Your task to perform on an android device: Switch to Scientific mode and find the value of tan 30
Image 0: 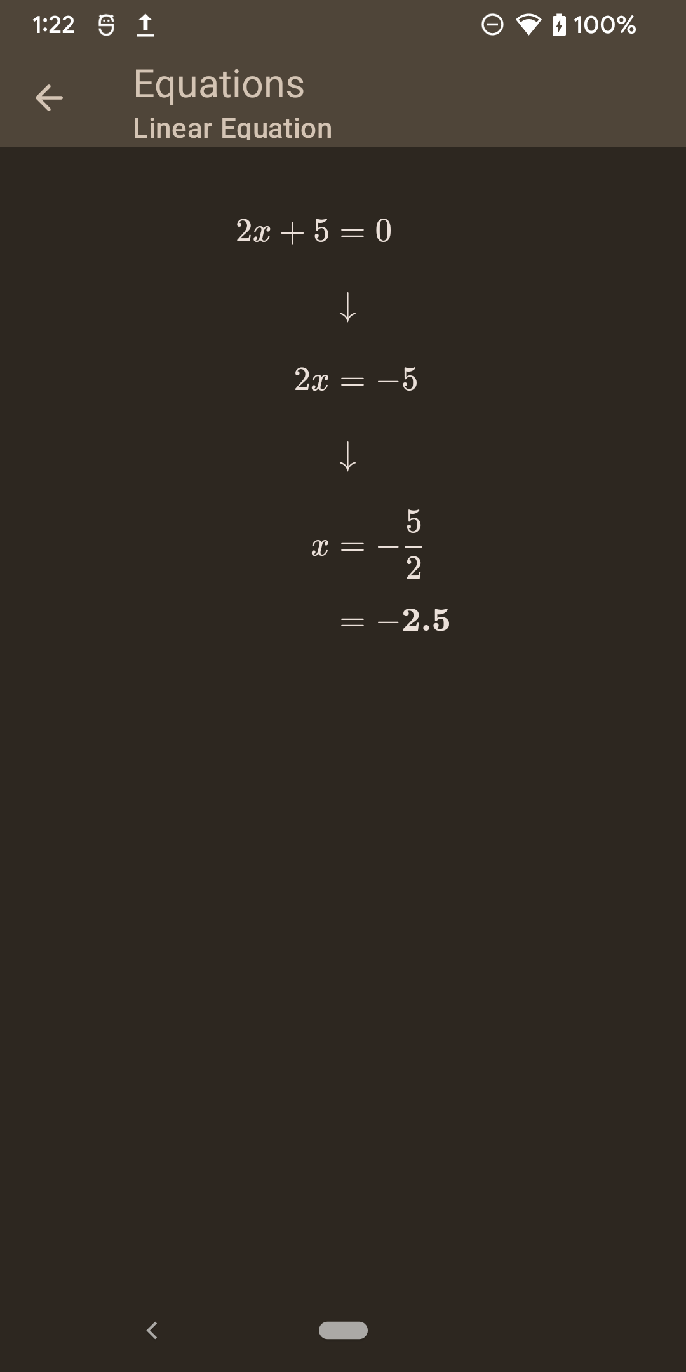
Go to the application home screen
Step 0: press back button
Image 1: 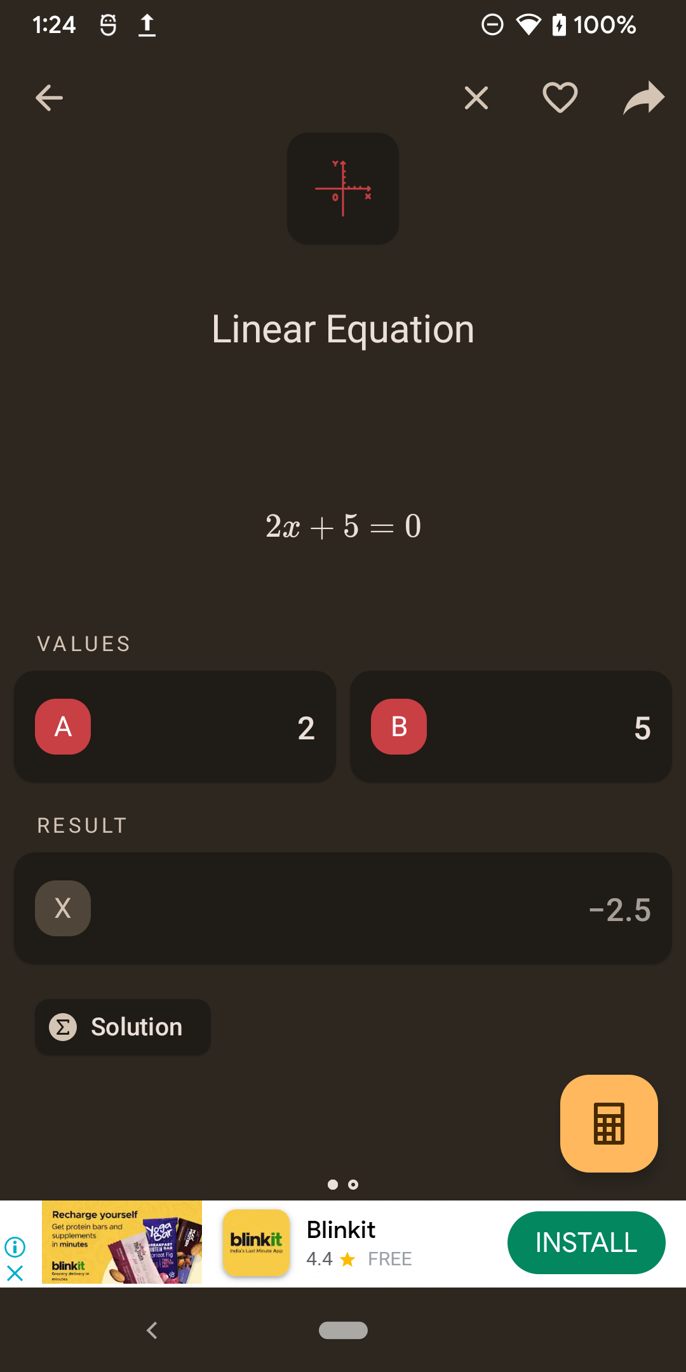
Go to the application home screen
Step 1: press back button
Image 2: 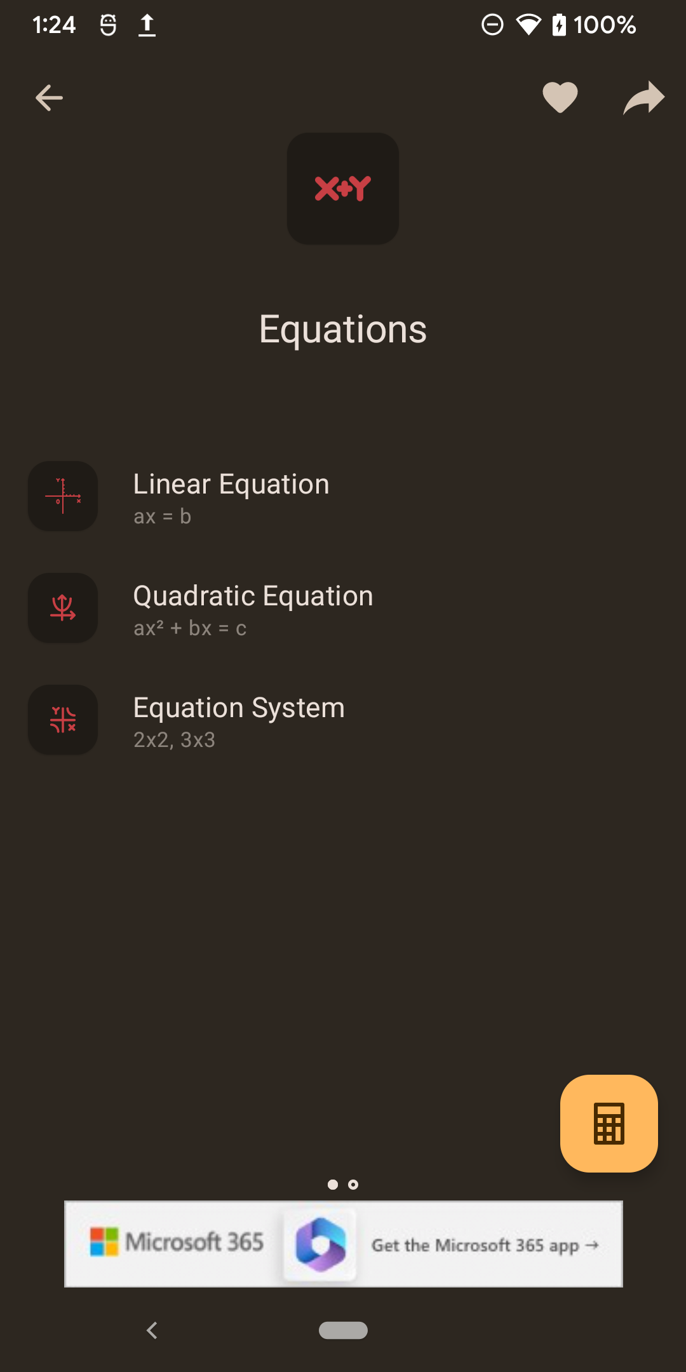
Go to the application home screen
Step 2: press back button
Image 3: 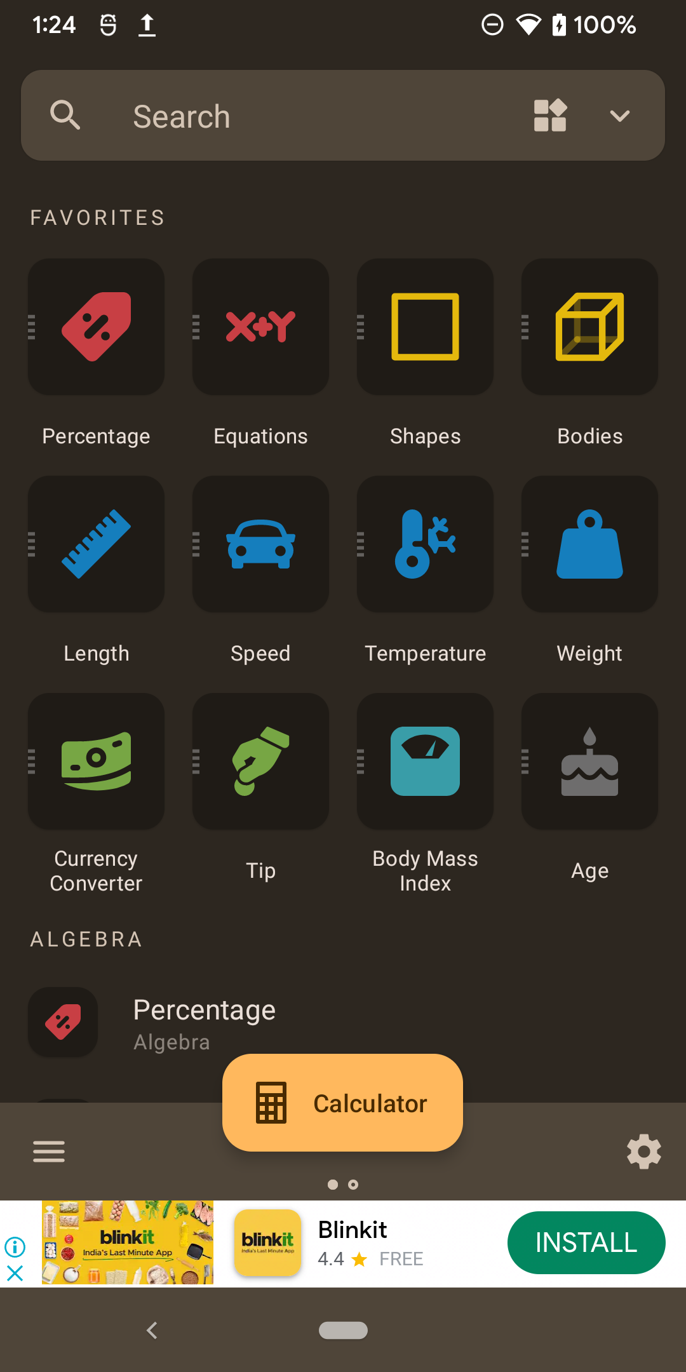
Click on the setting icon at the bottom right
Step 3: click (643, 1151)
Image 5: 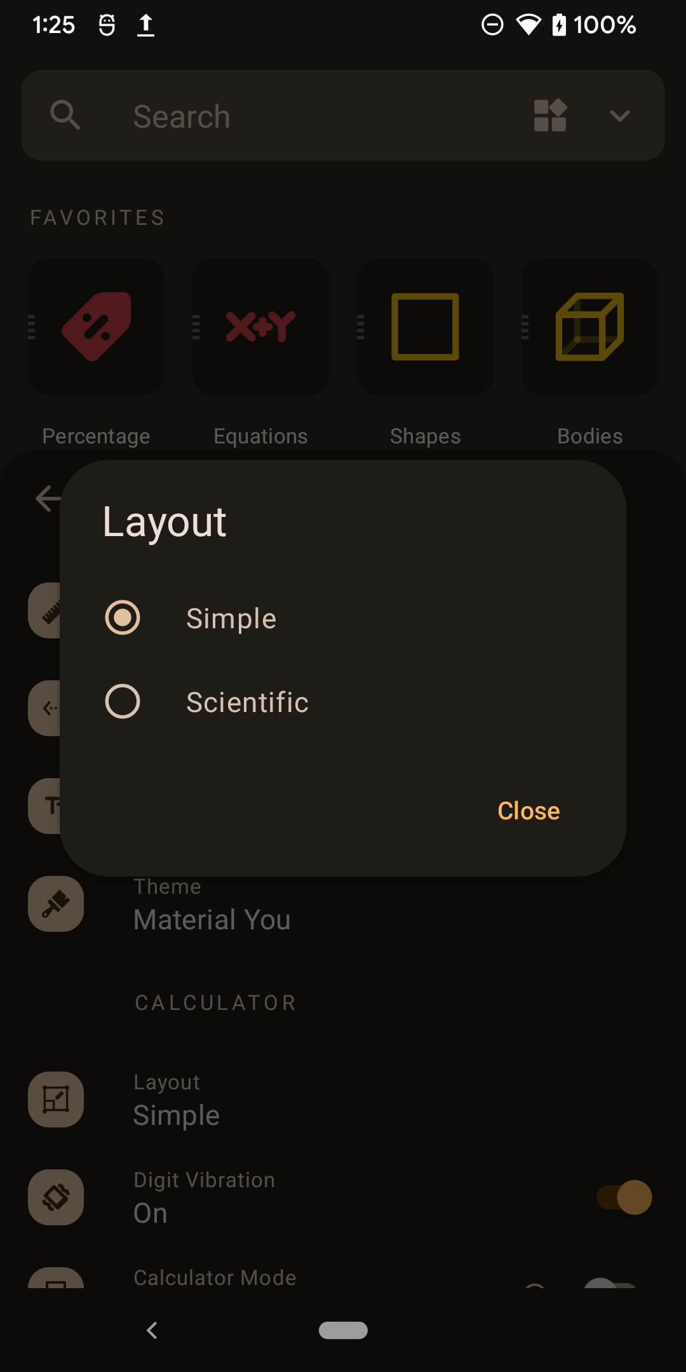
Switch to Scientific mode
Step 5: click (343, 701)
Image 6: 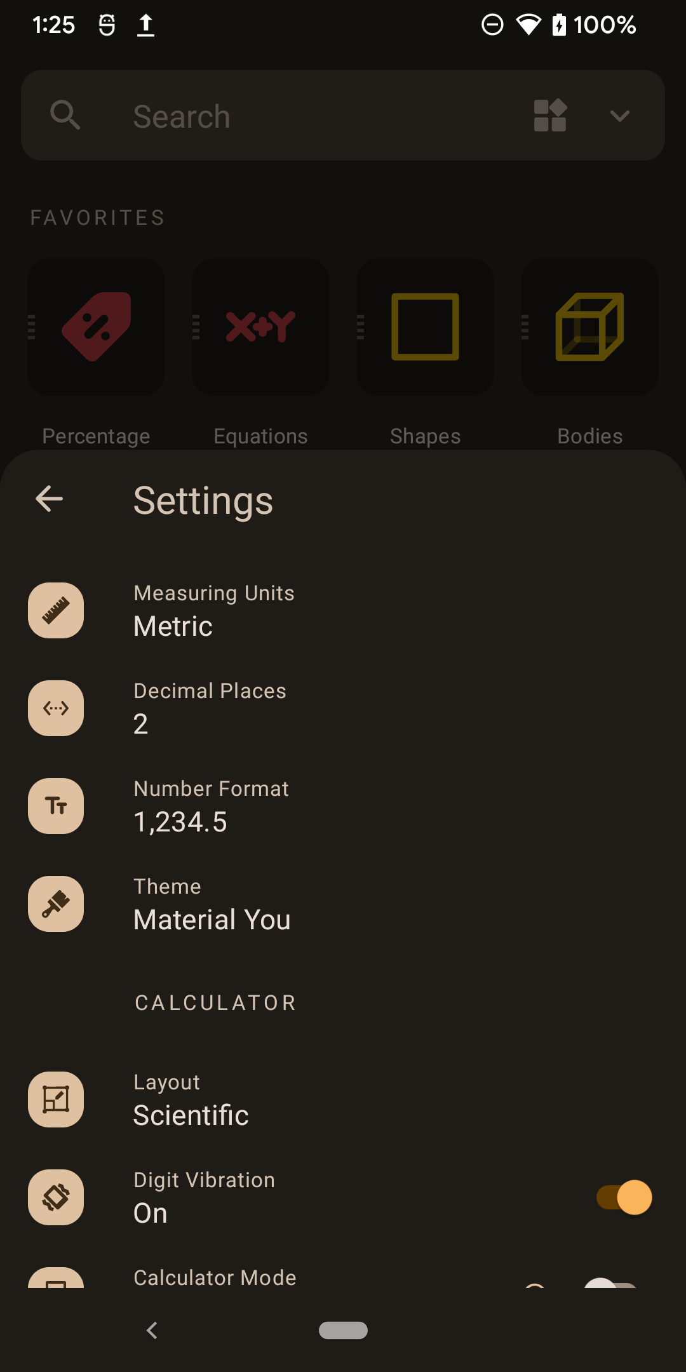
Go back to the previous screen
Step 6: press back button
Image 7: 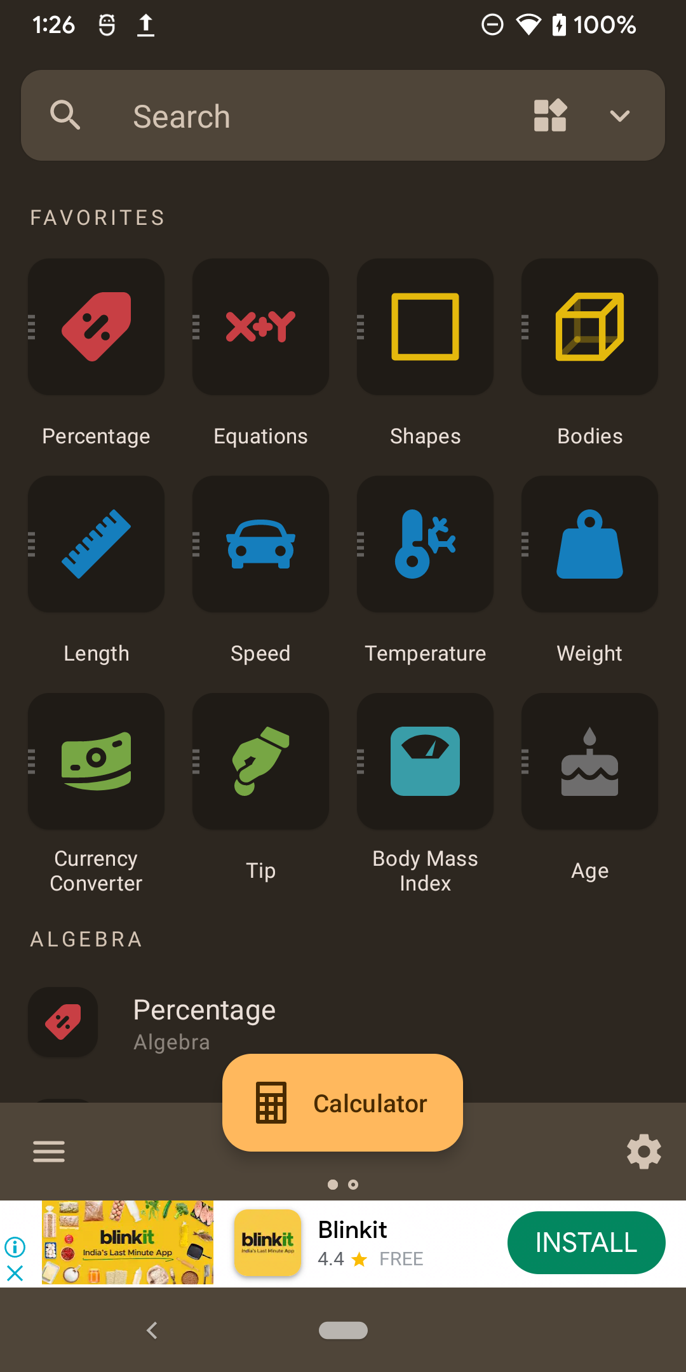
Click on the Calculator button in the middle of the bottom
Step 7: click (395, 1120)
Image 8: 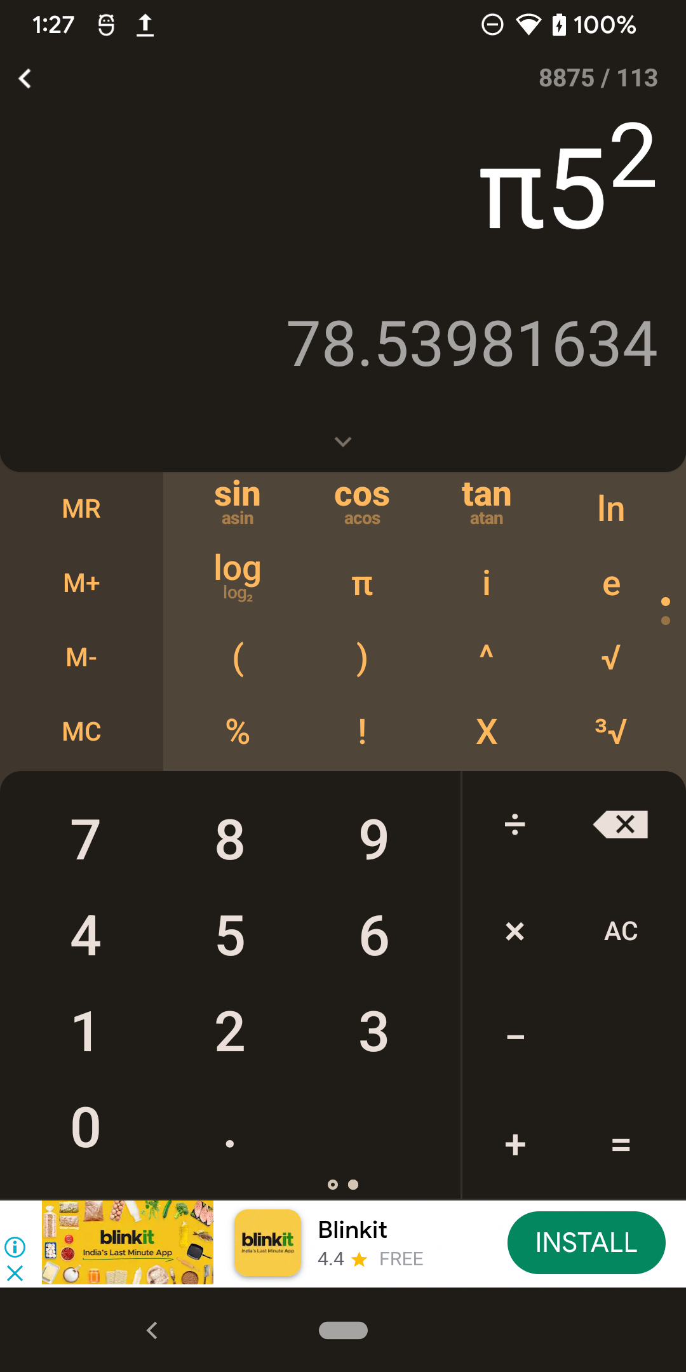
Click on the AC button to clear the screen
Step 8: click (621, 931)
Image 9: 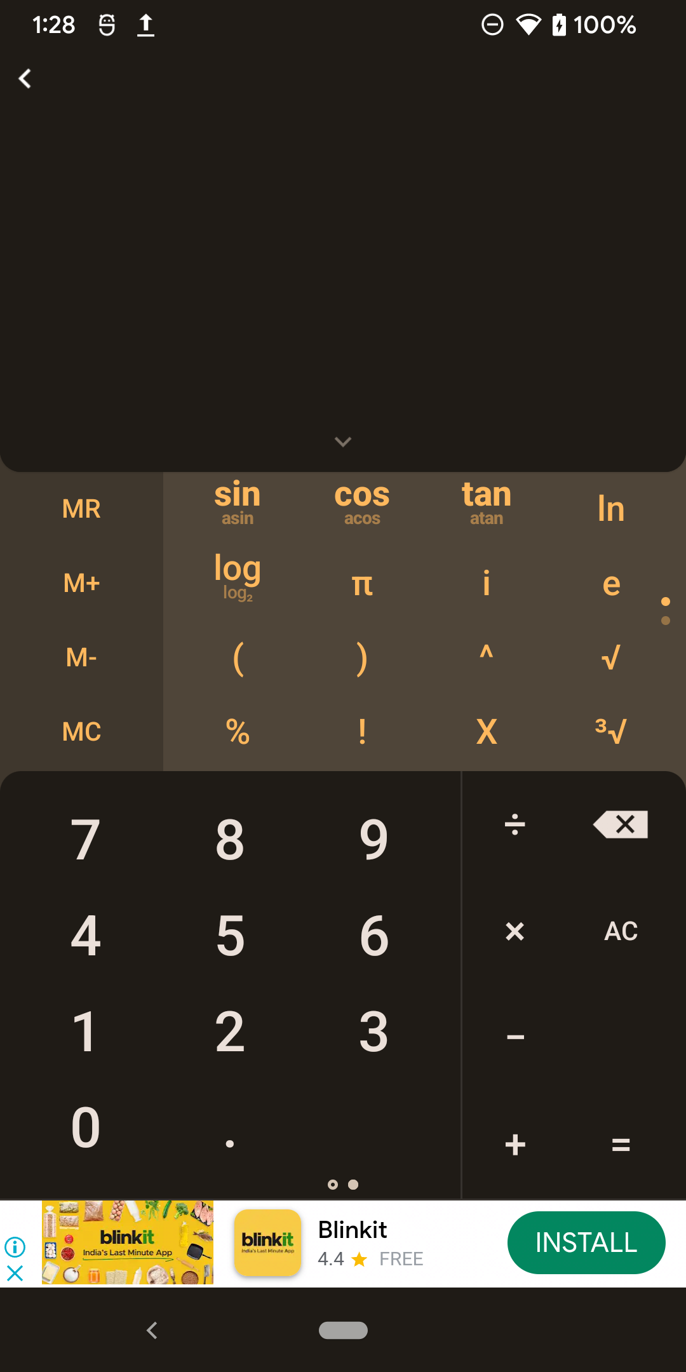
Click on the tan button
Step 9: click (487, 509)
Image 10: 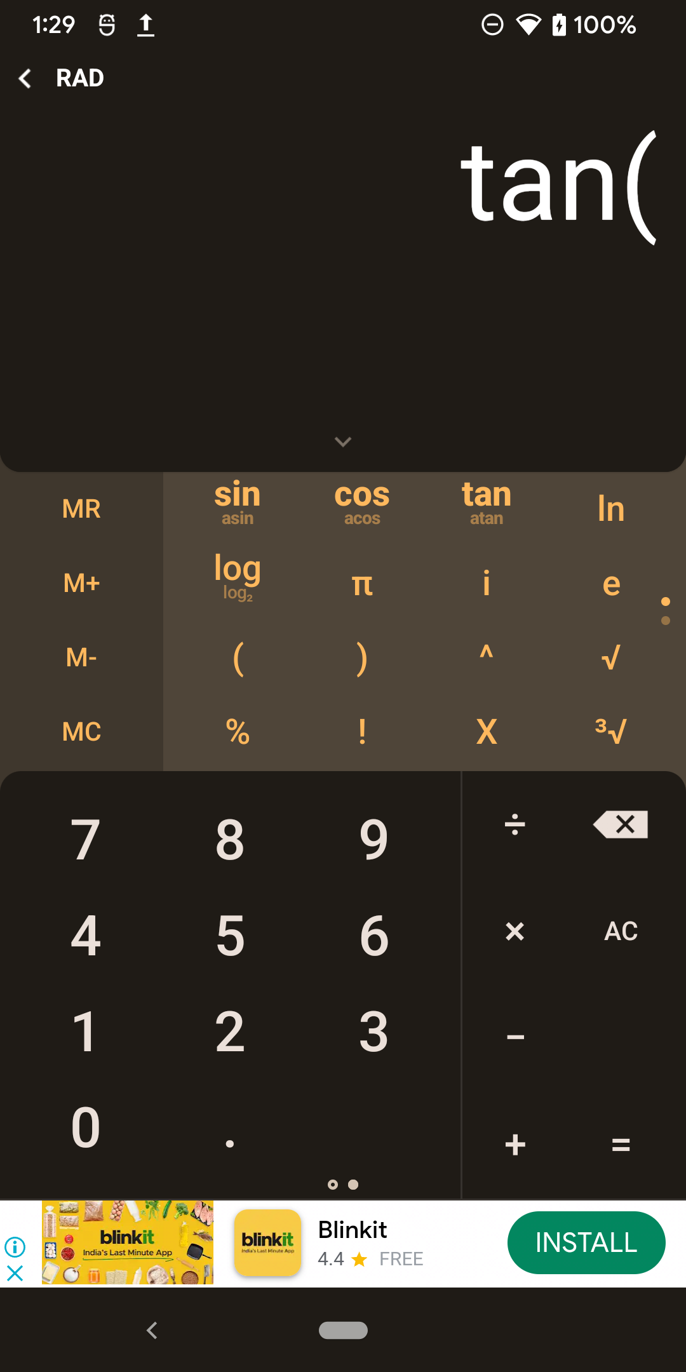
Click on the numeric three
Step 10: click (361, 1040)
Image 11: 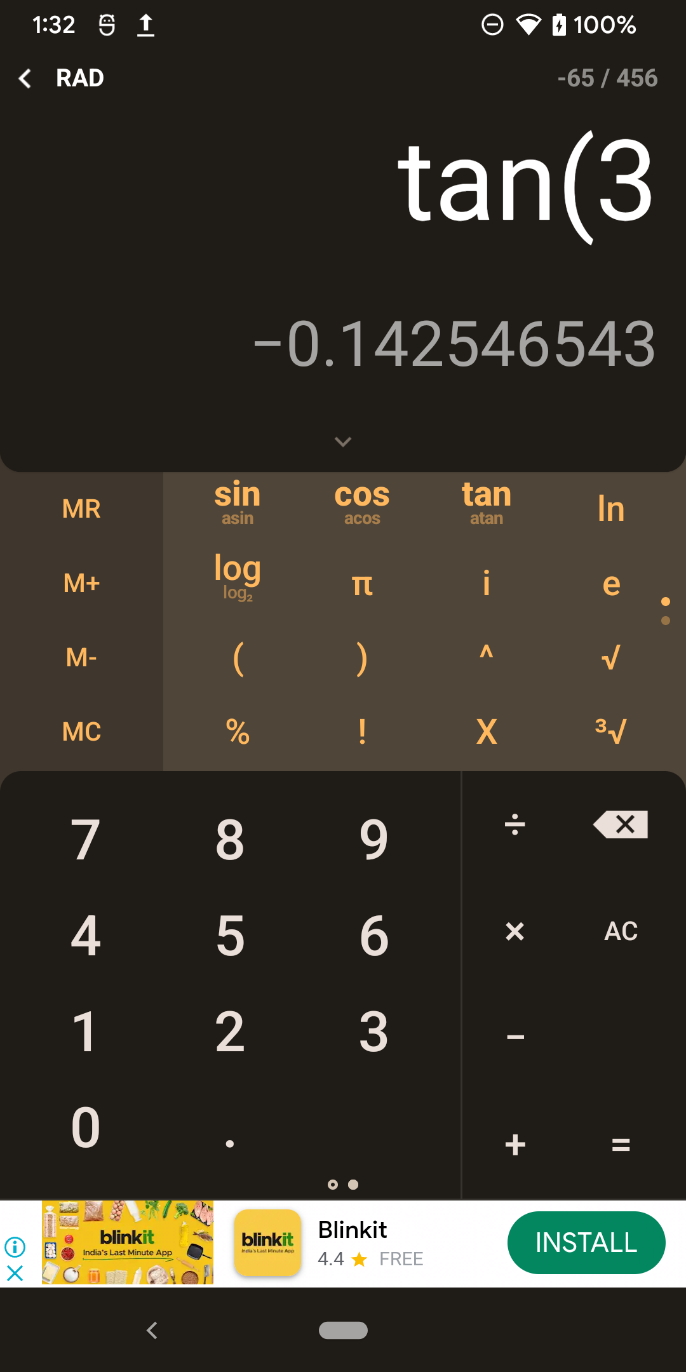
Click on the numeric zero
Step 11: click (86, 1127)
Image 12: 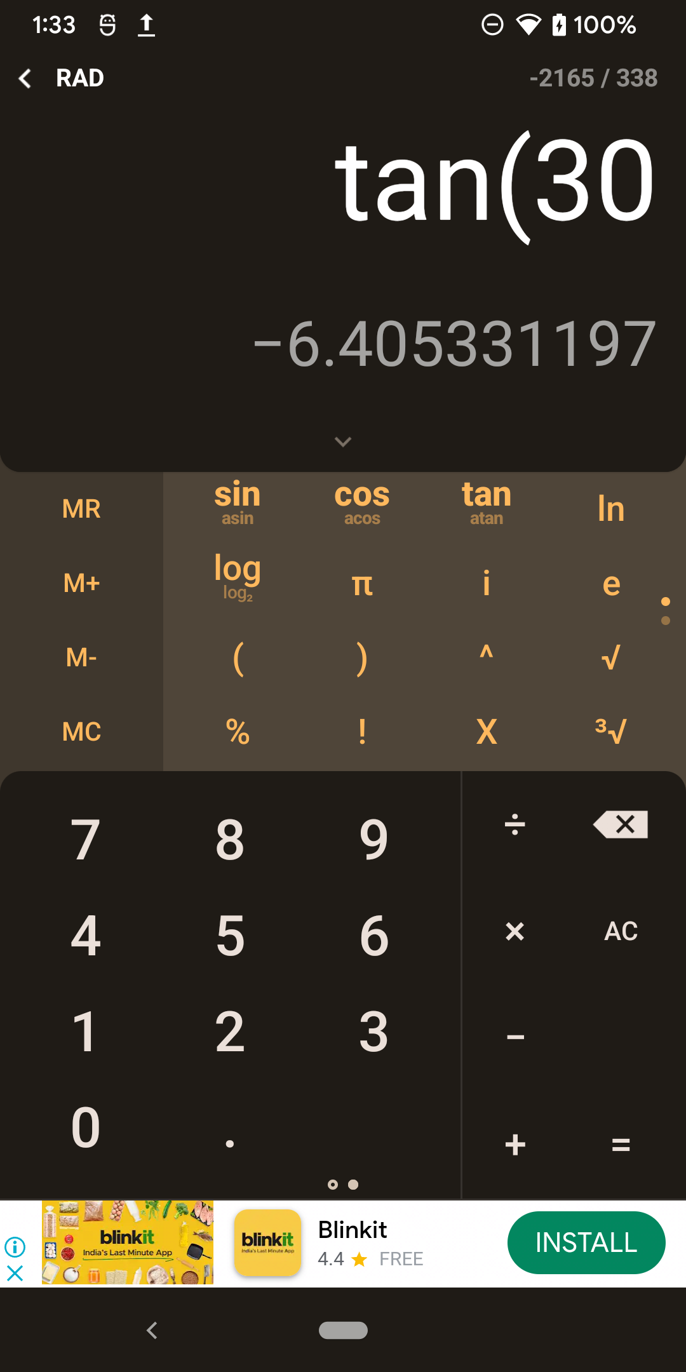
Click on the equal button
Step 12: click (610, 1151)